Your task to perform on an android device: For my relaxation of mind, I want to listen to the guide to Mindfulness Tools with the U.S. Surgeon General (Dr. Vivek Murthy) on the Calm app with my mother.
Image 0: 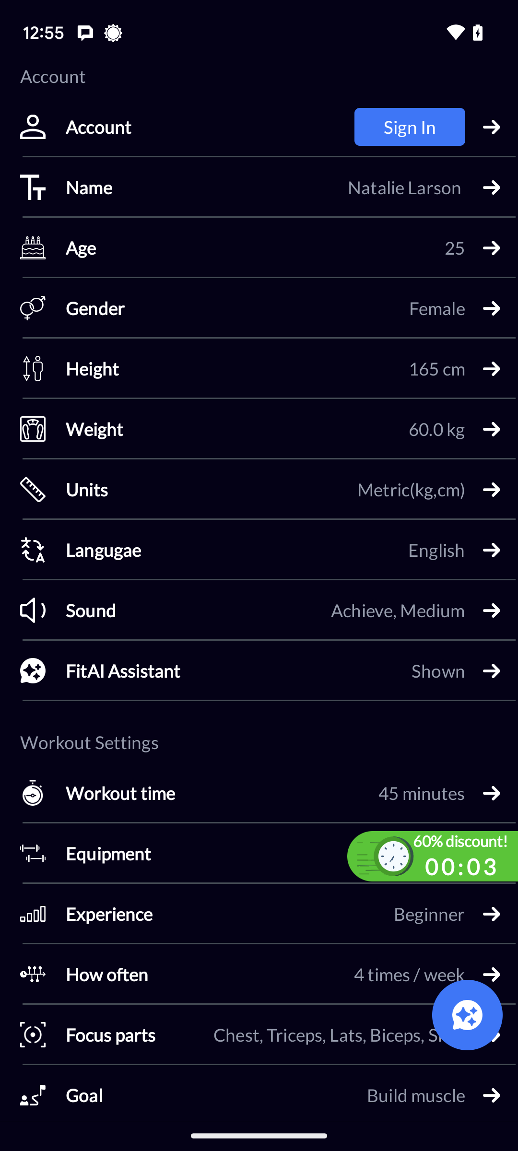
Open the Calm app.
Step 0: open app "Calm"
Image 2: 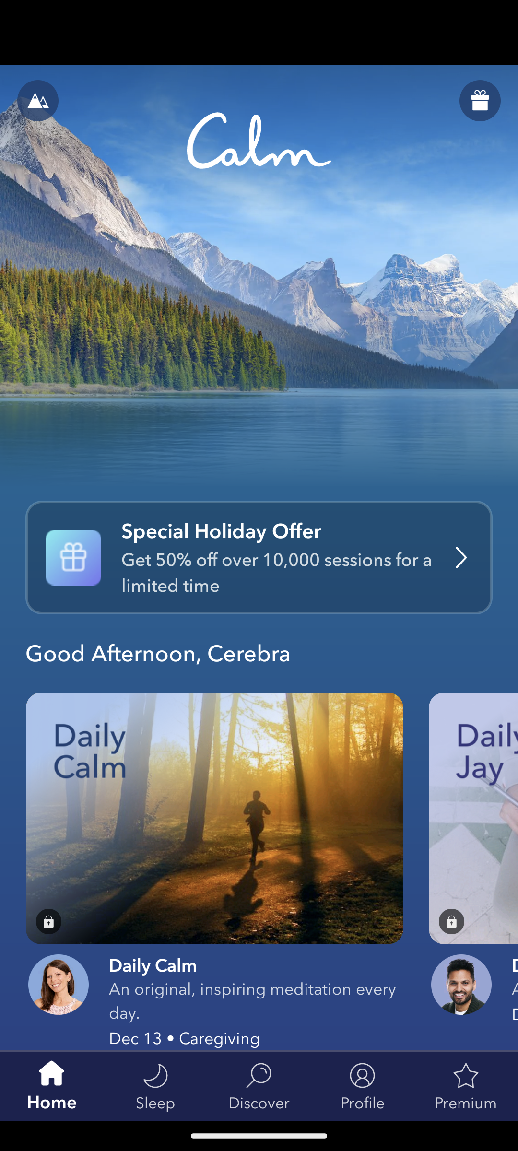
Click on the Discover icon at the bottom of the screen.
Step 2: click (259, 1085)
Image 3: 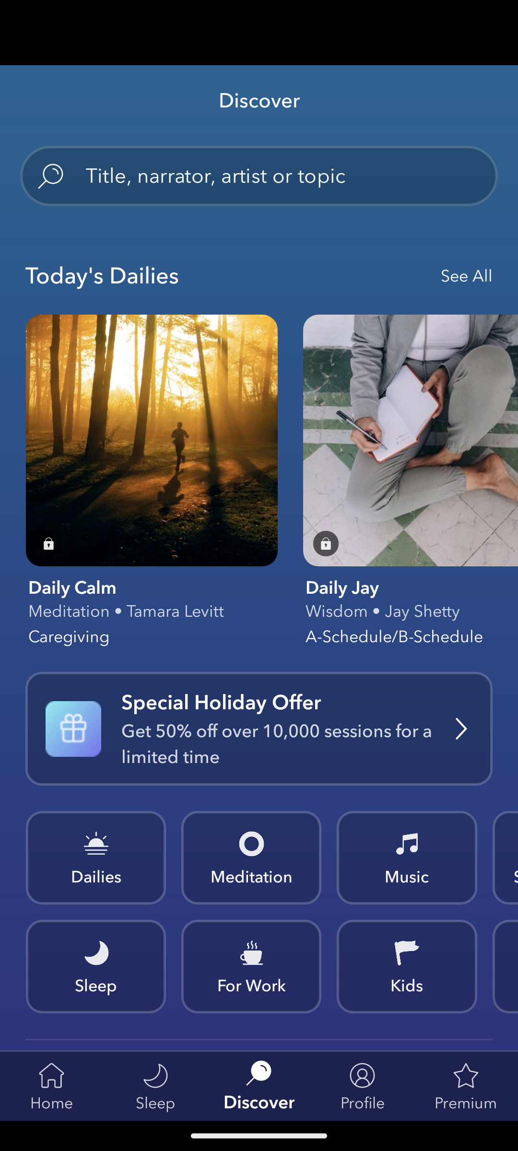
Click on the Meditation tab.
Step 3: click (251, 857)
Image 4: 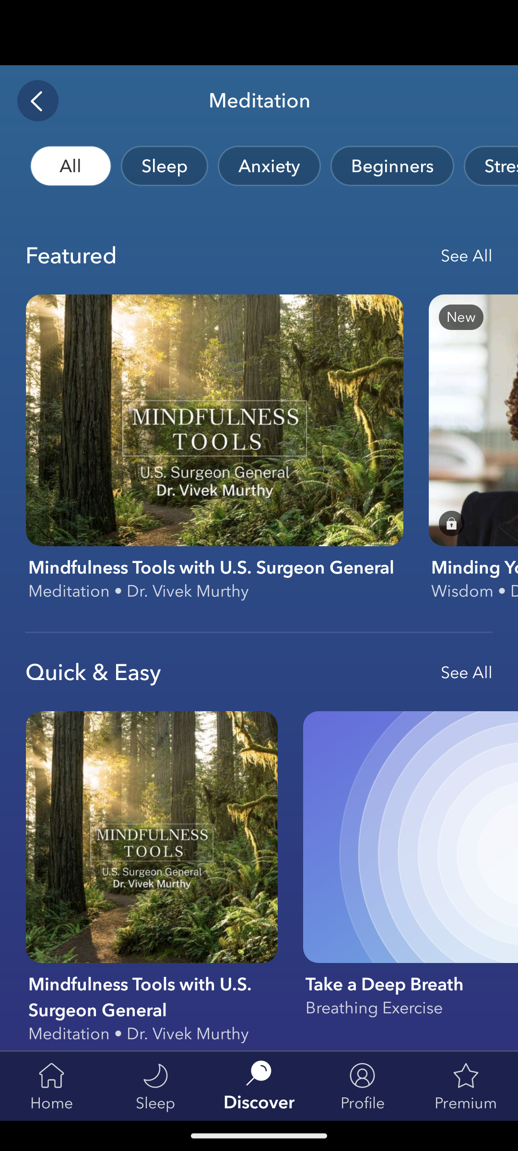
Click on the first featured Mindfulness tools with the U.S. Surgeon General.
Step 4: click (214, 449)
Image 5: 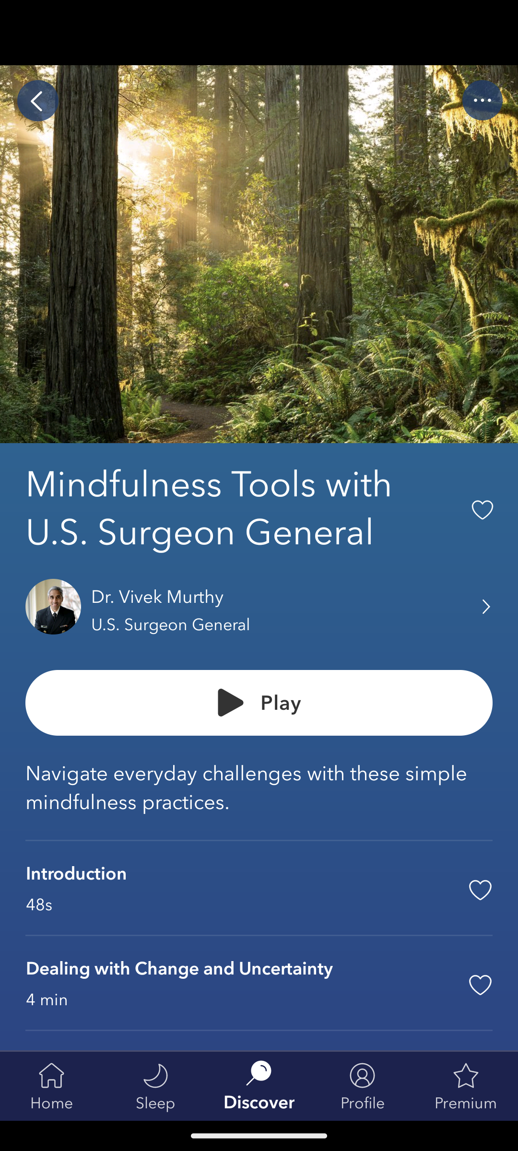
Click on the Play tab.
Step 5: click (278, 702)
Image 6: 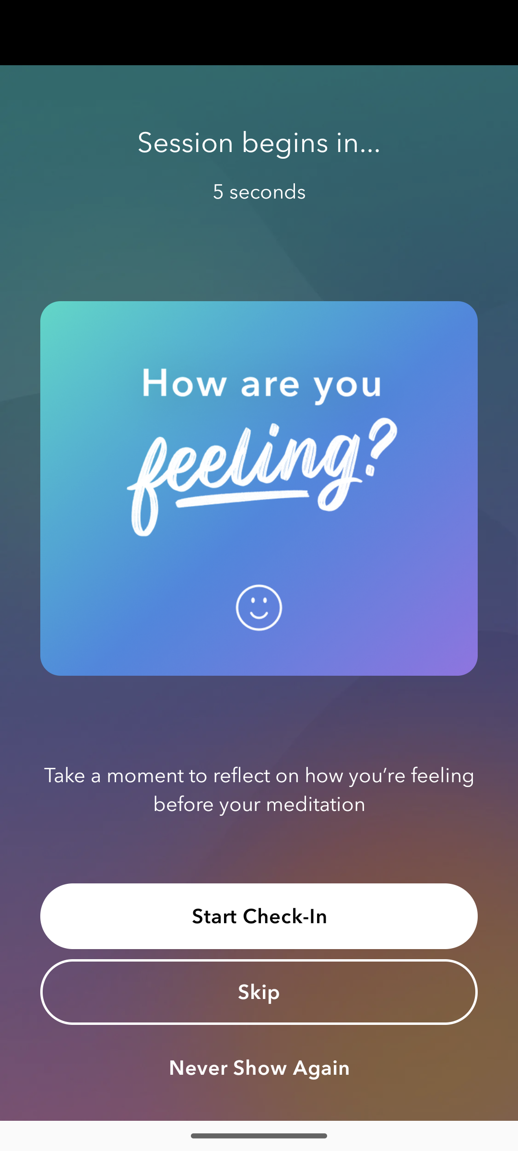
Click on the Play tab.
Step 6: wait